Your task to perform on an android device: Play the song "I Don't Wanna Go Out" by "Wet Leg" on the YouTube app.
Image 0: 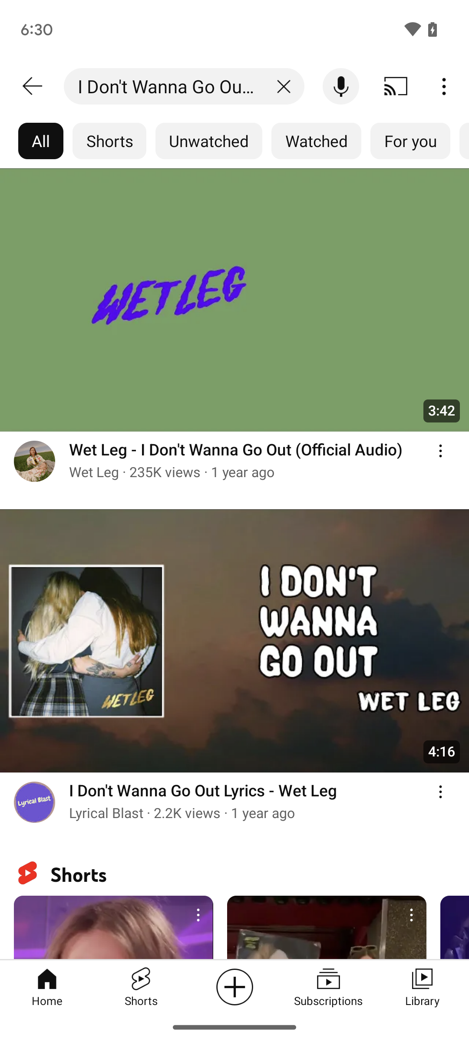
Click on the Wet Leg - I Don't Wanna Go Out (official Audio).
Step 0: click (234, 339)
Image 1: 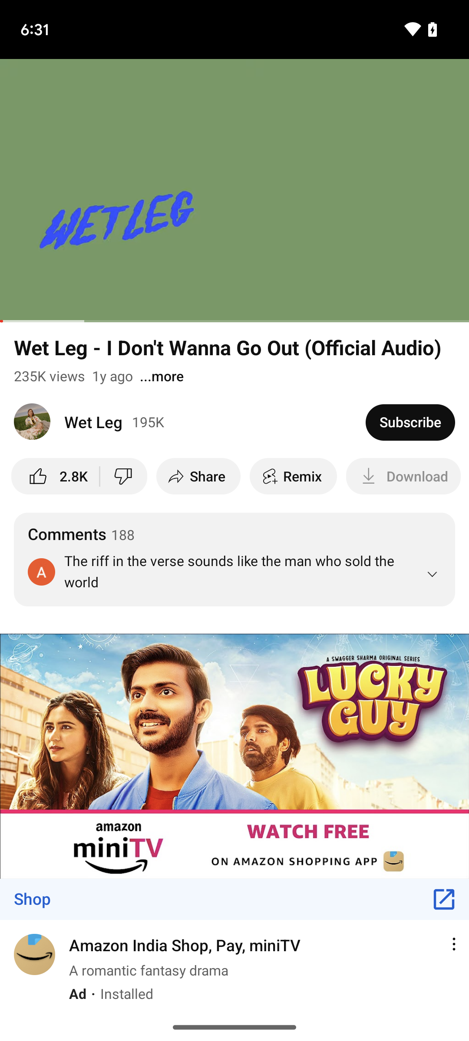
Click on the Wet Leg - I Don't Wanna Go Out (official Audio).
Step 1: wait